Your task to perform on an android device: I might want to view the Google Maps app with public transit routes for the little beet from my residence.
Image 0: 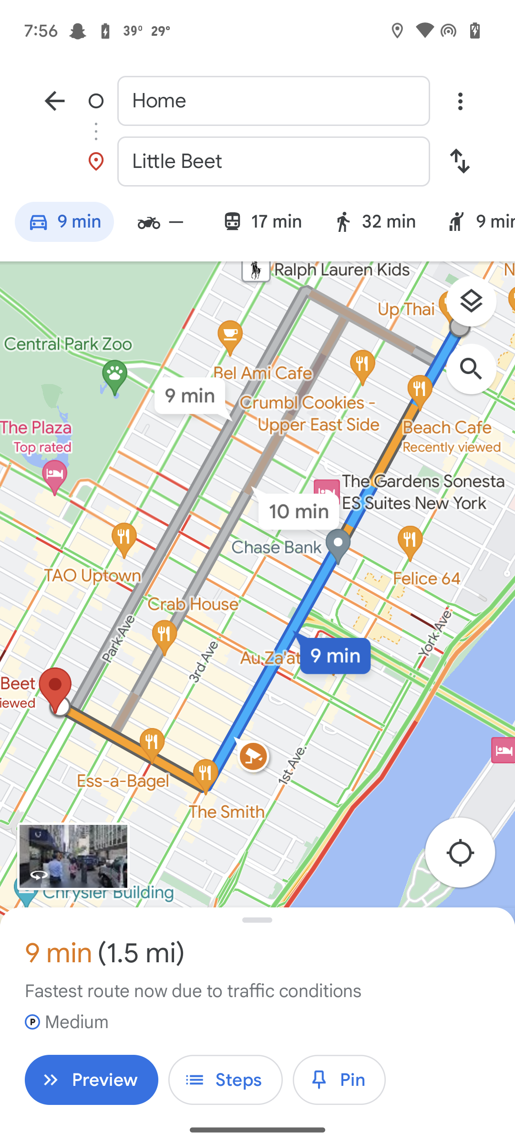
Click on the layer icon on the screen
Step 0: click (478, 306)
Image 2: 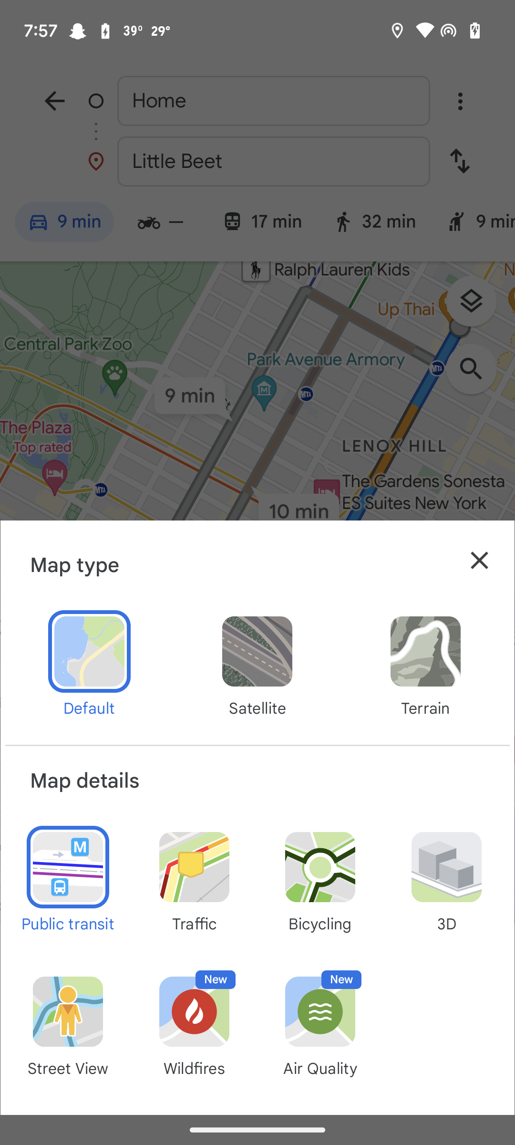
Close the drawer
Step 2: click (479, 560)